Your task to perform on an android device: Search DWb team meeting reminder in app search bar 
Image 0: 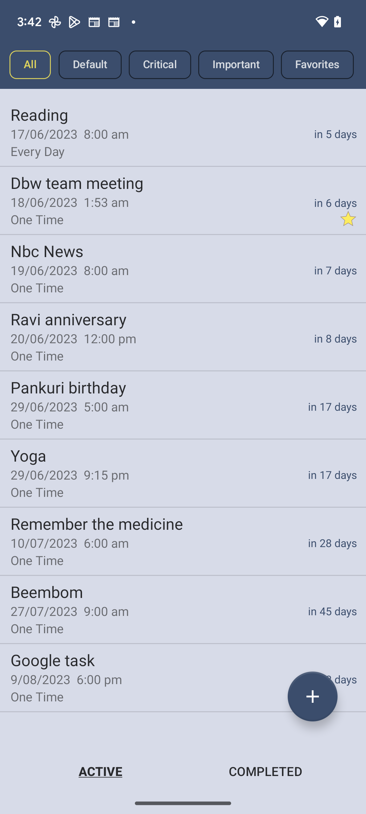
swipe up to view the search bar
Step 0: scroll up
Image 1: 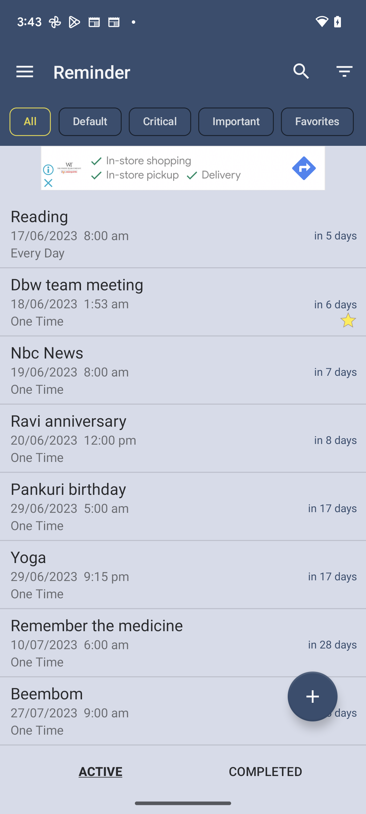
click on the search bar 
Step 1: click (183, 72)
Image 2: 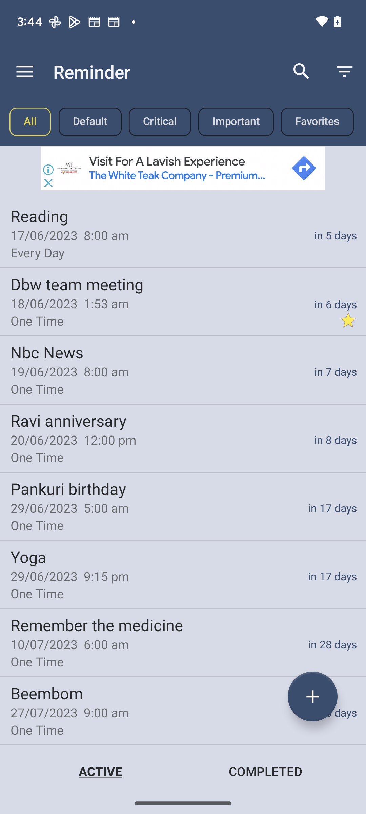
click on the search bar 
Step 2: click (301, 72)
Image 3: 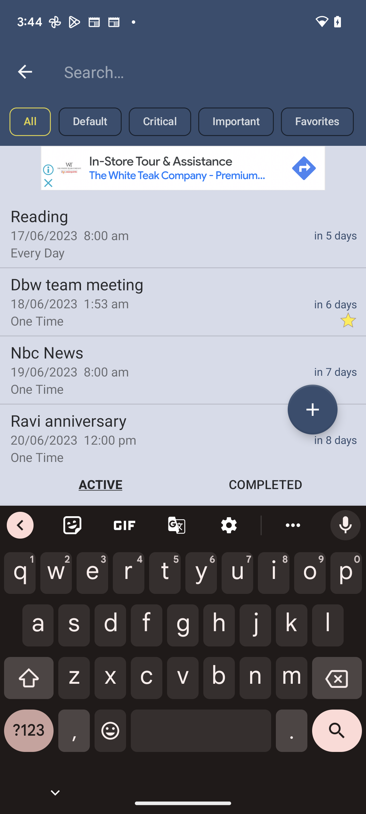
Dwb team meeting
Step 3: type "Dbw team meeting"